Your task to perform on an android device: View the message sent by my friend Natalie Larson to me on the Snapchat app.
Image 0: 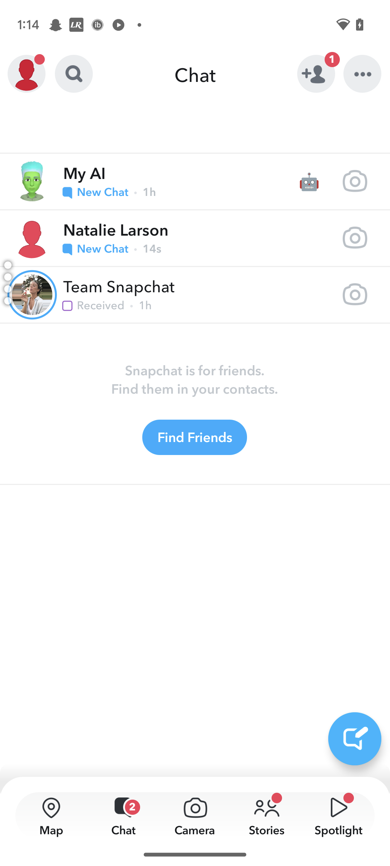
Open the Natalie Larson chat.
Step 0: click (195, 238)